Your task to perform on an android device: Since I want to prepare dessert this week, I will browse the category of desserts on the Yummly app.
Image 0: 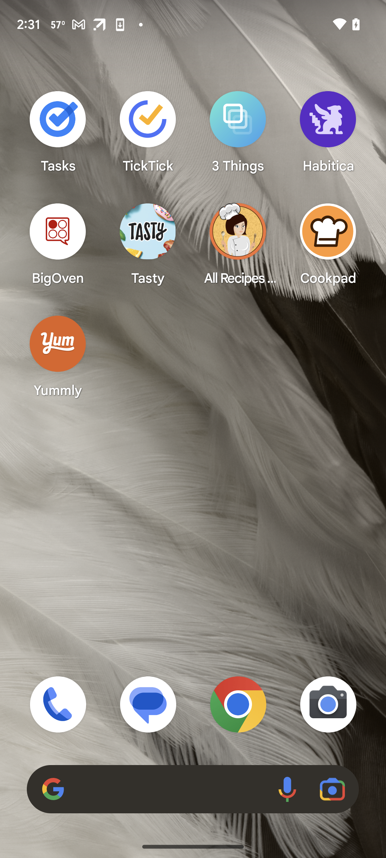
Open Yummly app
Step 0: open app "Yummly"
Image 2: 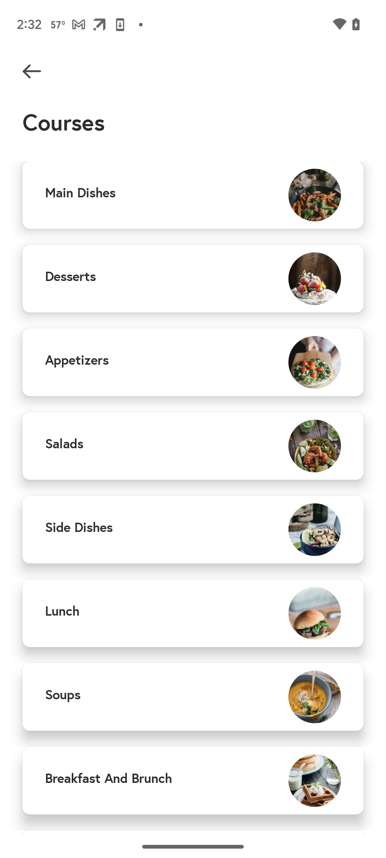
Click on desserts
Step 2: click (70, 278)
Image 3: 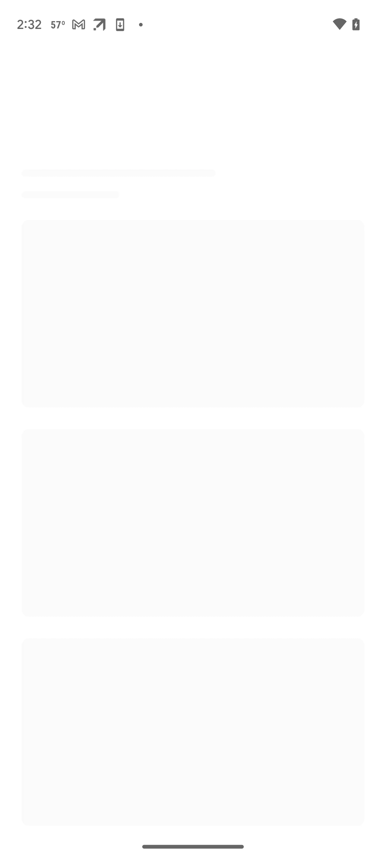
Click on desserts
Step 3: wait